Your task to perform on an android device: I'd want to add the Tripadvisor email to my starred emails because I frequently utilize the information in this email.
Image 0: 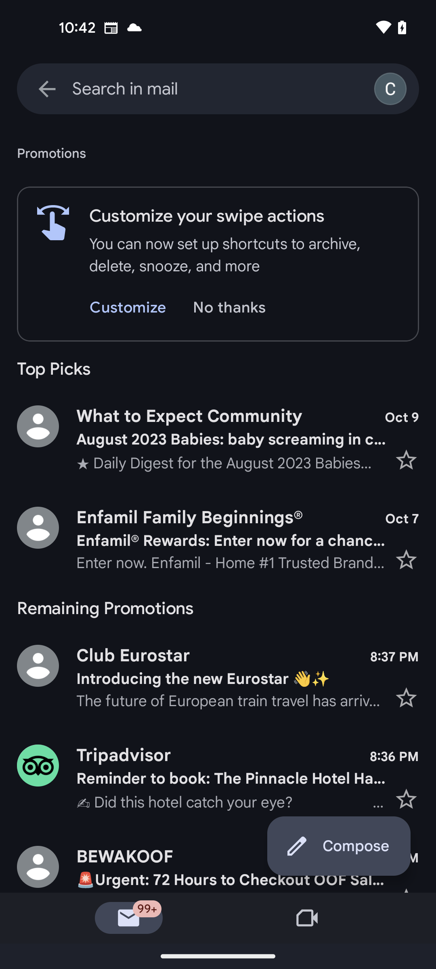
click on the star icon in front of the Tripadvisor mail
Step 0: click (218, 778)